Your task to perform on an android device: Open the Expedia app and find a flight from Delhi to Patna  departing on 22nd Aug 2023 and returning on 28th Aug 2023 for 2 Adult passengers in Economy class, then select the flight of Afternoon .
Image 0: 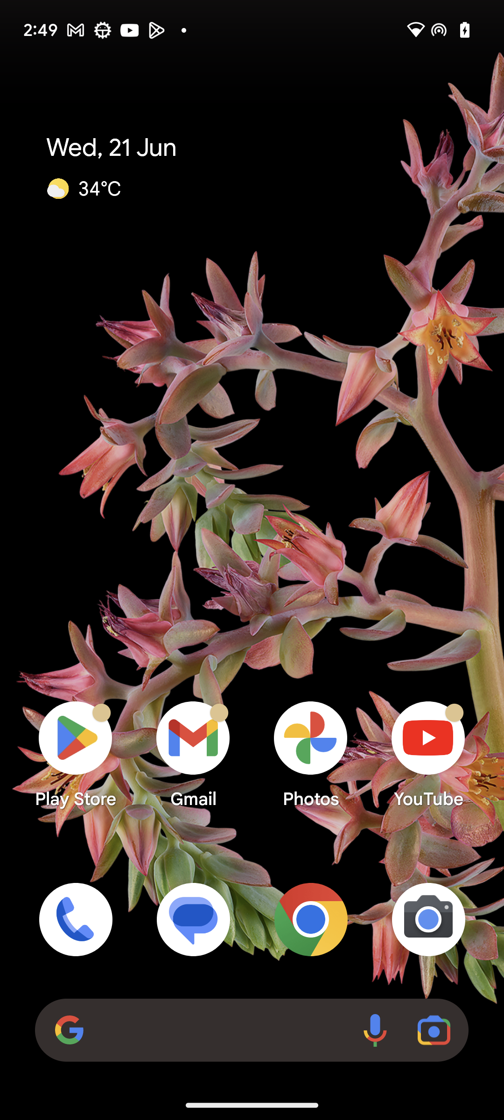
open expedia app
Step 0: scroll down
Image 1: 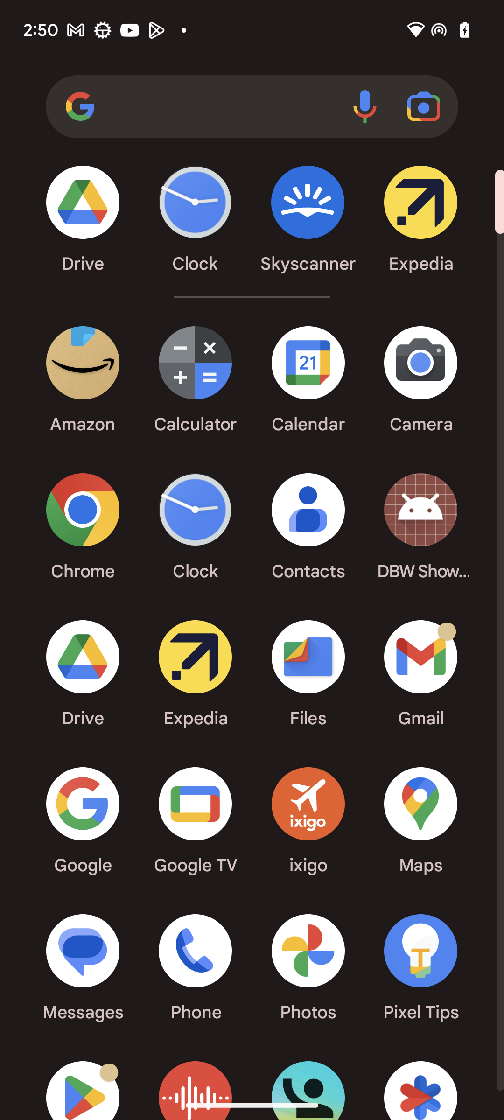
open expedia app
Step 1: click (421, 219)
Image 2: 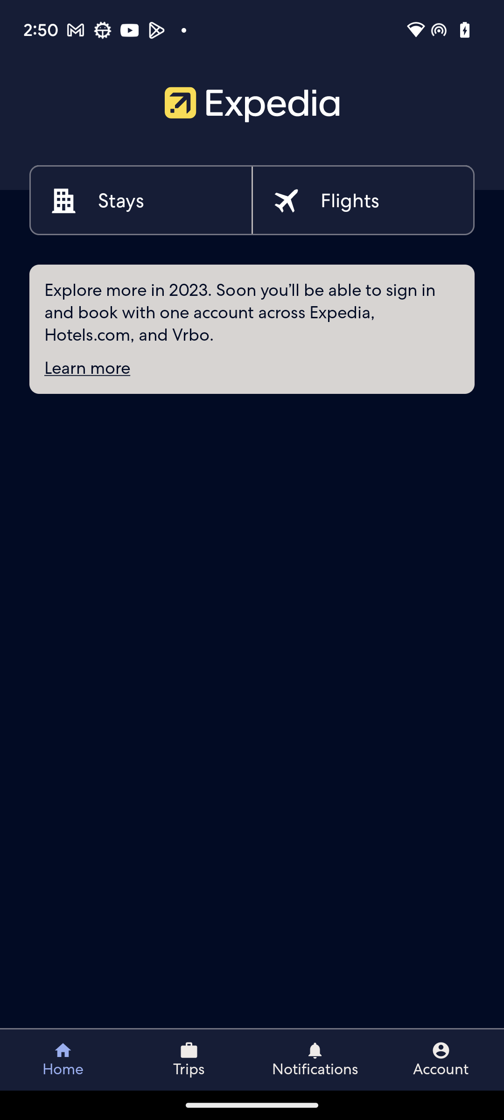
click on the flights icon at the top right corner of the screen 
Step 2: click (350, 201)
Image 3: 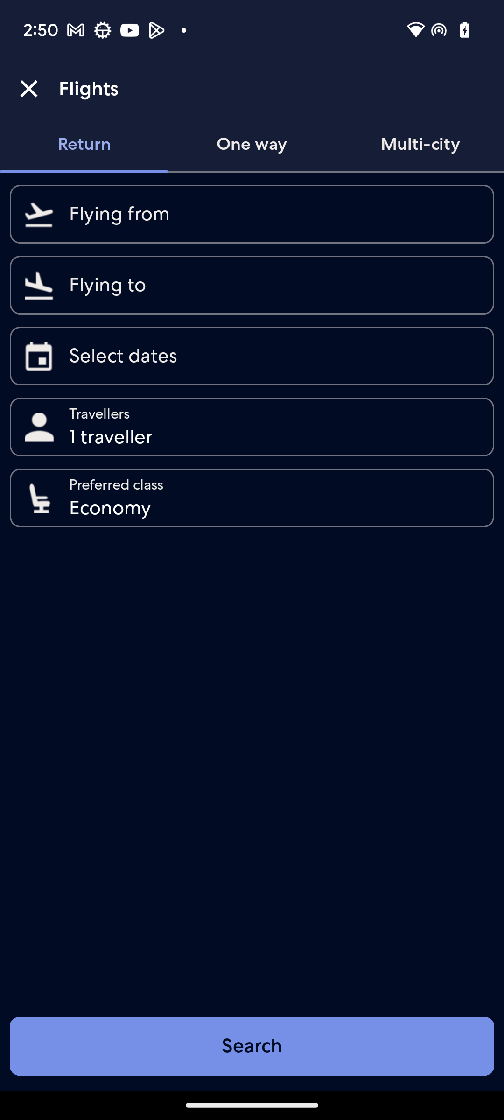
click on the flying from section
Step 3: click (274, 214)
Image 4: 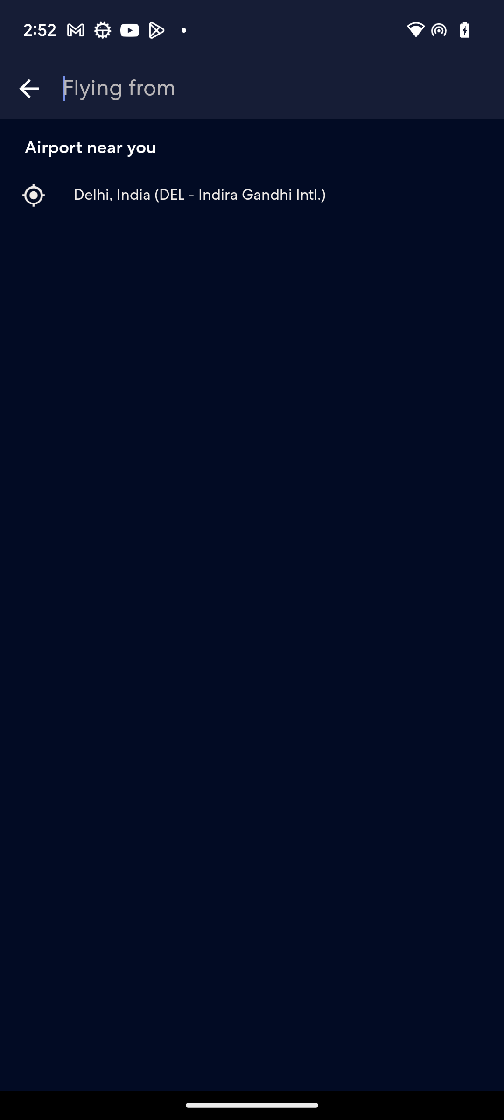
search city delhi
Step 4: type "Delhi"
Image 7: 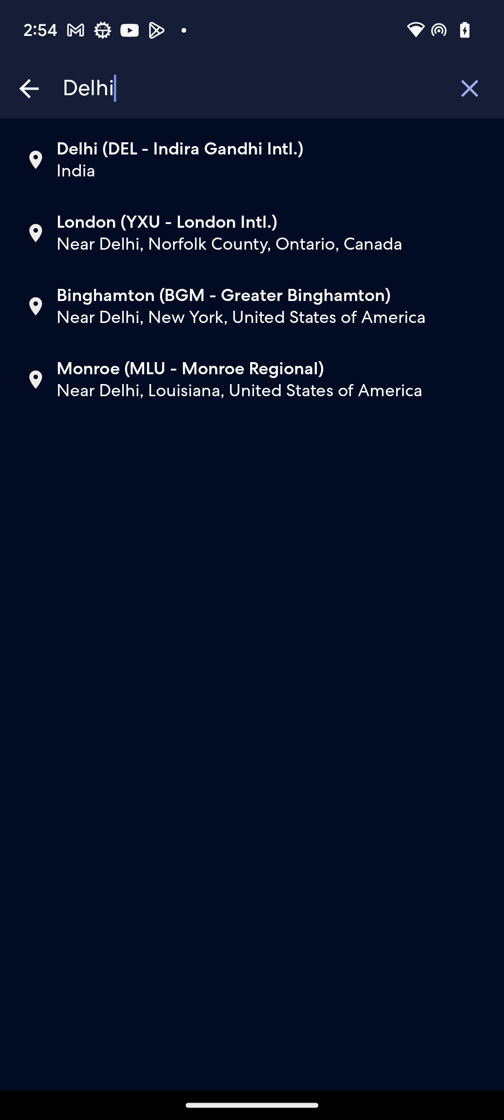
click on the first result
Step 7: click (252, 146)
Image 8: 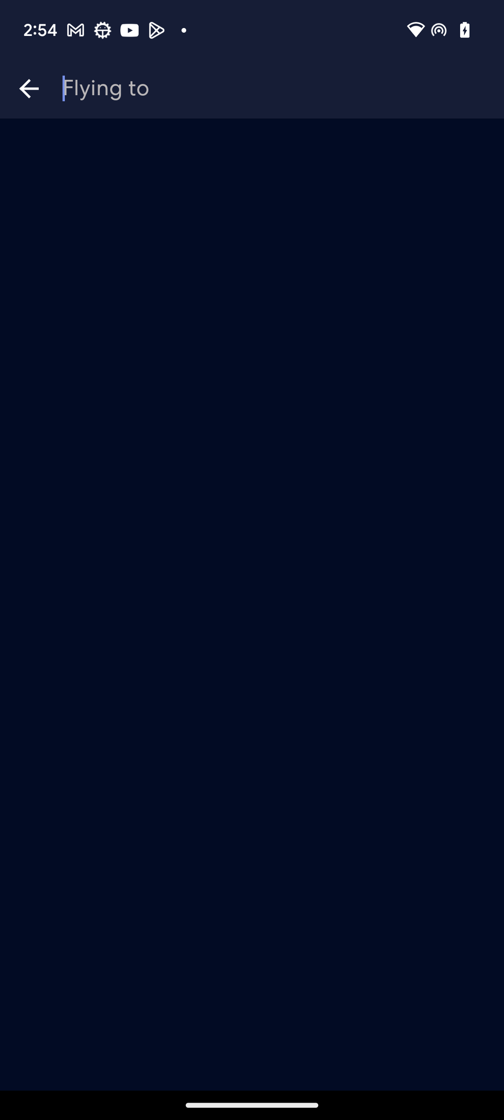
click on the first result
Step 8: click (281, 89)
Image 9: 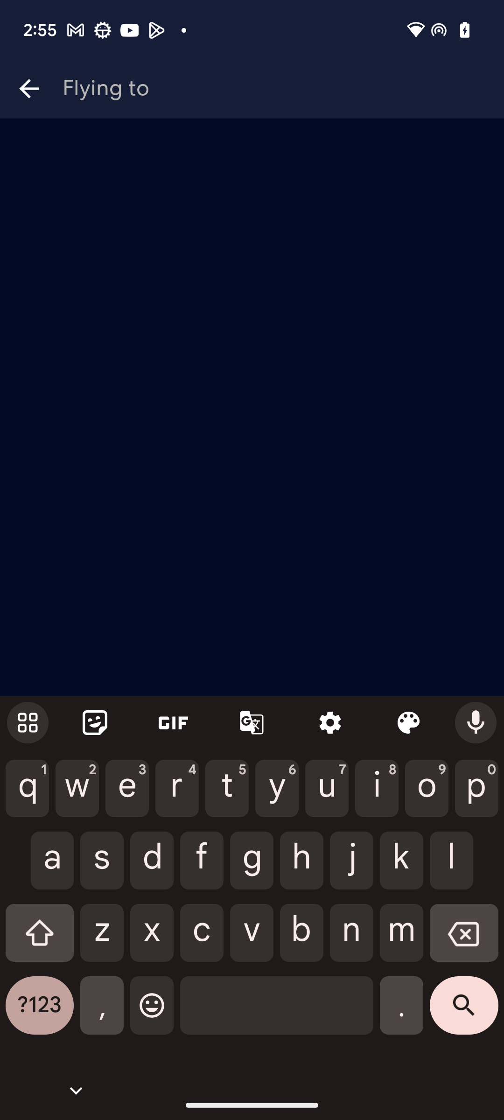
search city patna
Step 9: type "Patna"
Image 10: 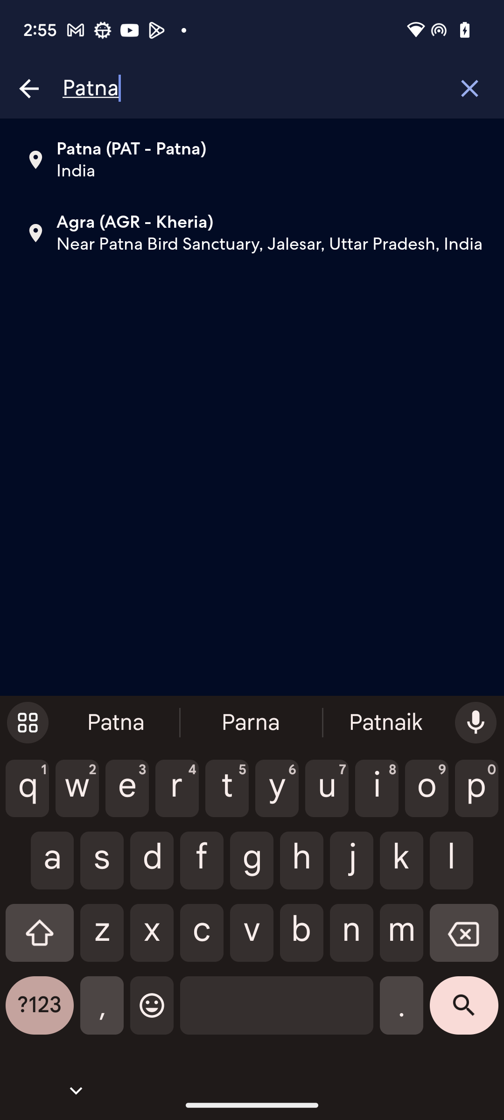
click on the first result
Step 10: click (252, 146)
Image 11: 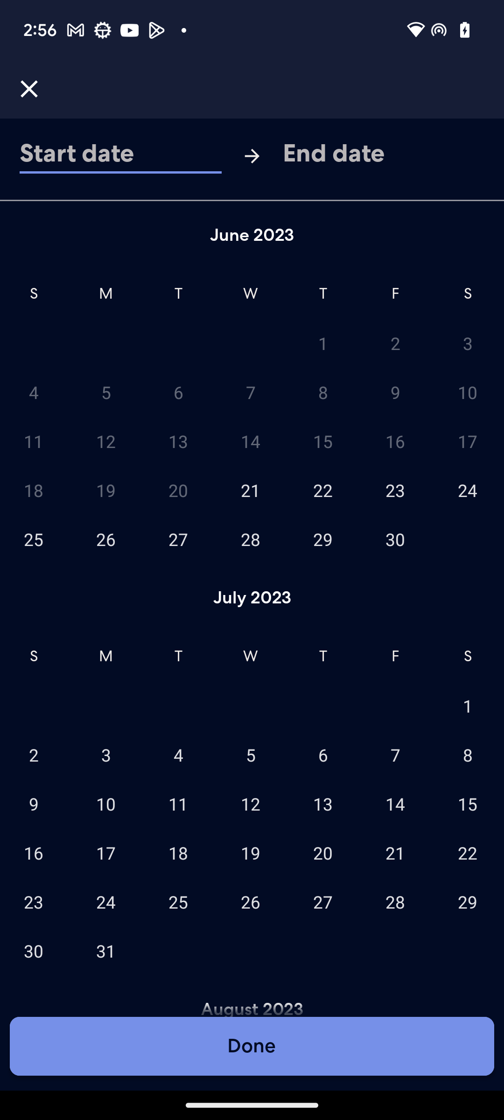
select the start date 22nd august 2023
Step 11: wait
Image 12: 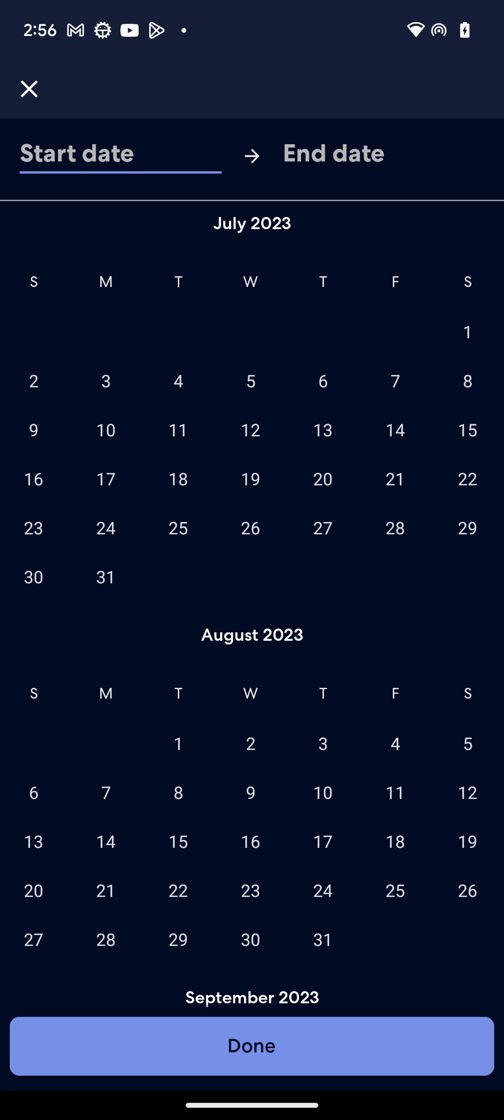
select the start date 22nd august 2023
Step 12: click (178, 890)
Image 13: 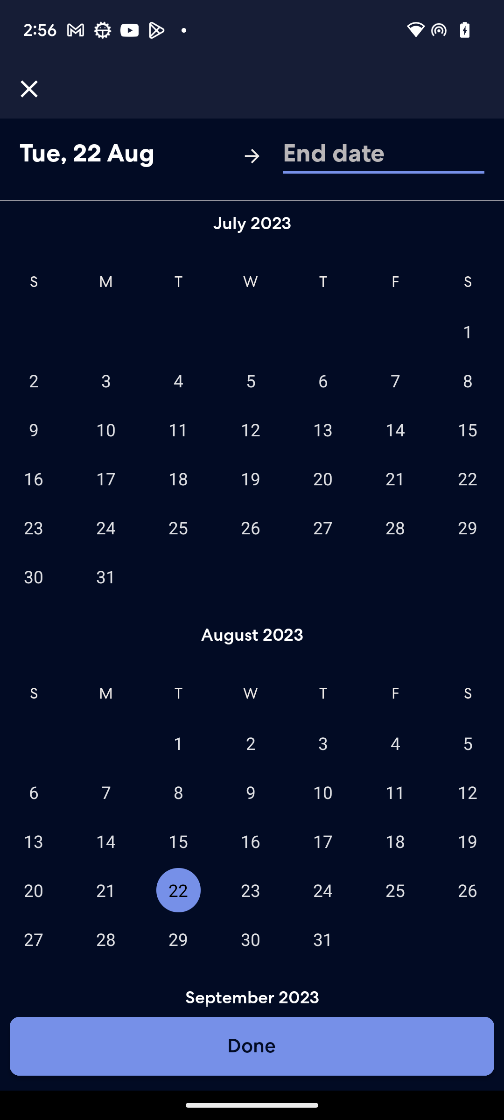
select the end date 28th august 2023
Step 13: click (106, 939)
Image 14: 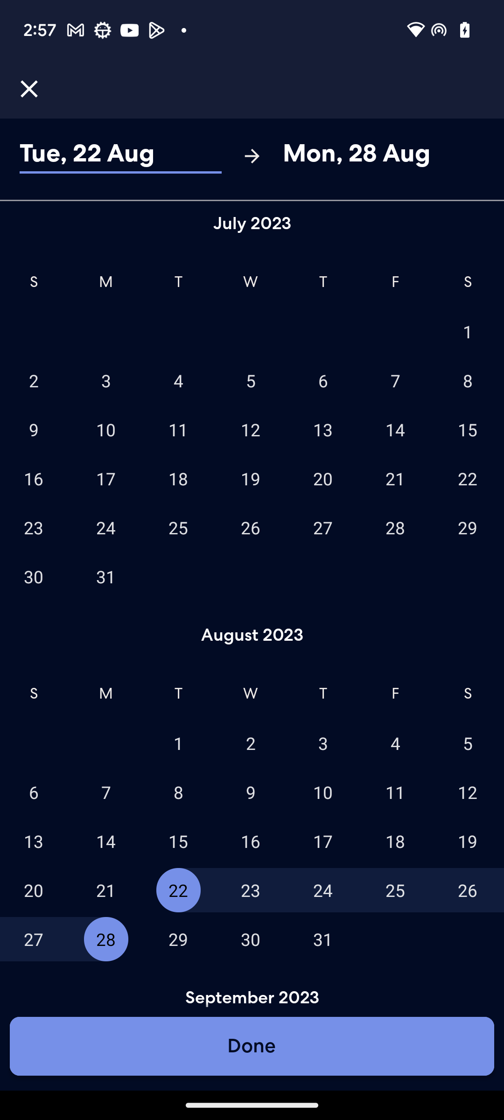
click on the done button at the bottom of the screen
Step 14: click (251, 1057)
Image 15: 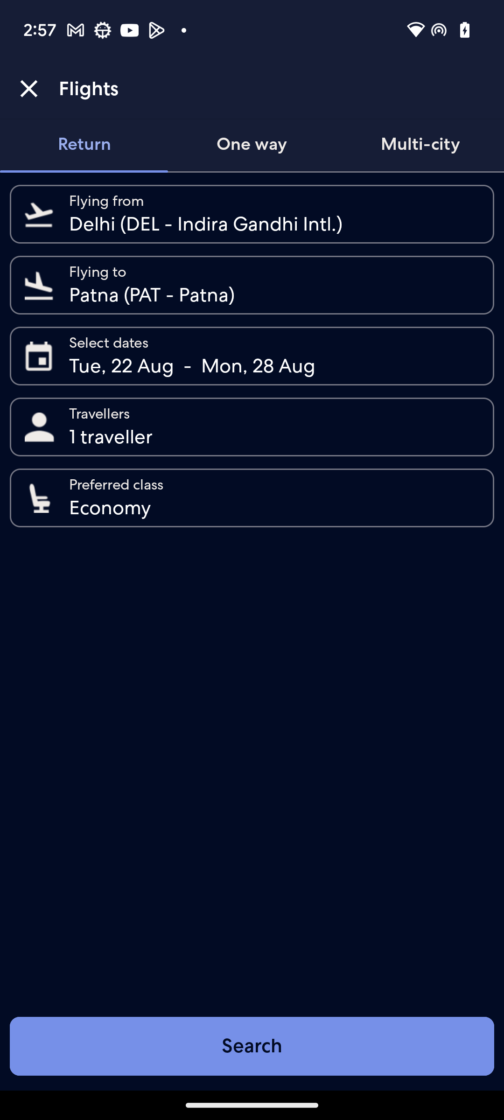
go to the traveller section
Step 15: click (274, 427)
Image 16: 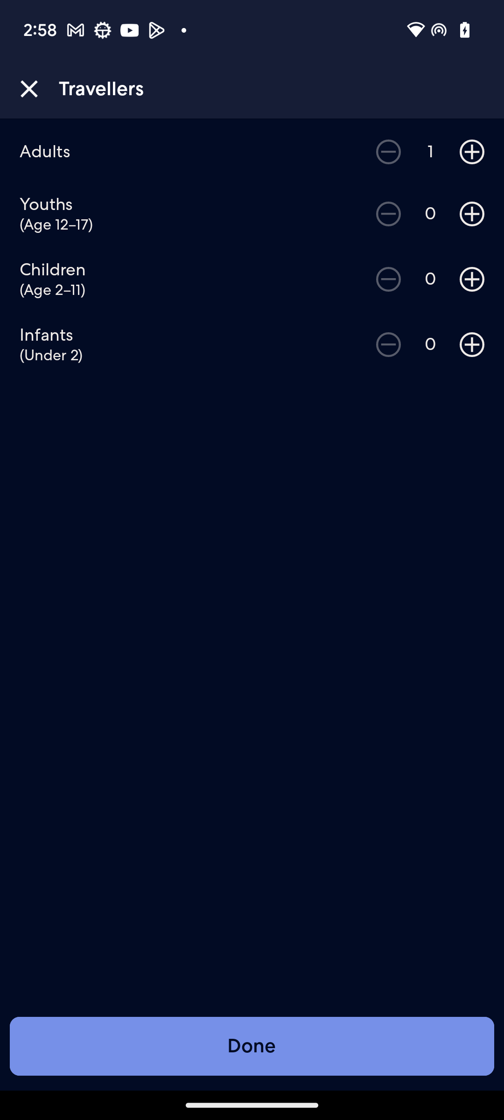
add one more passenger in adult 
Step 16: click (472, 152)
Image 17: 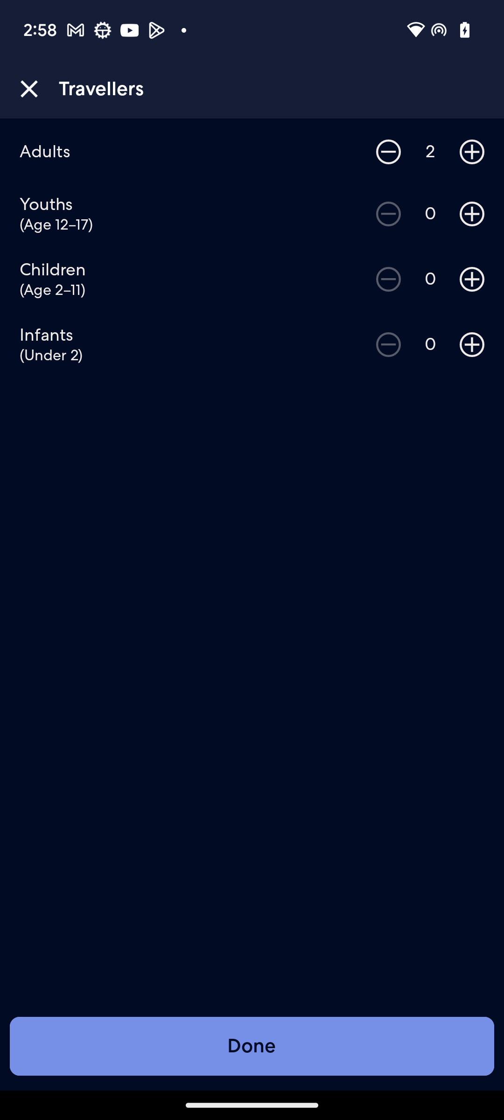
click on the done button 
Step 17: click (252, 1046)
Image 18: 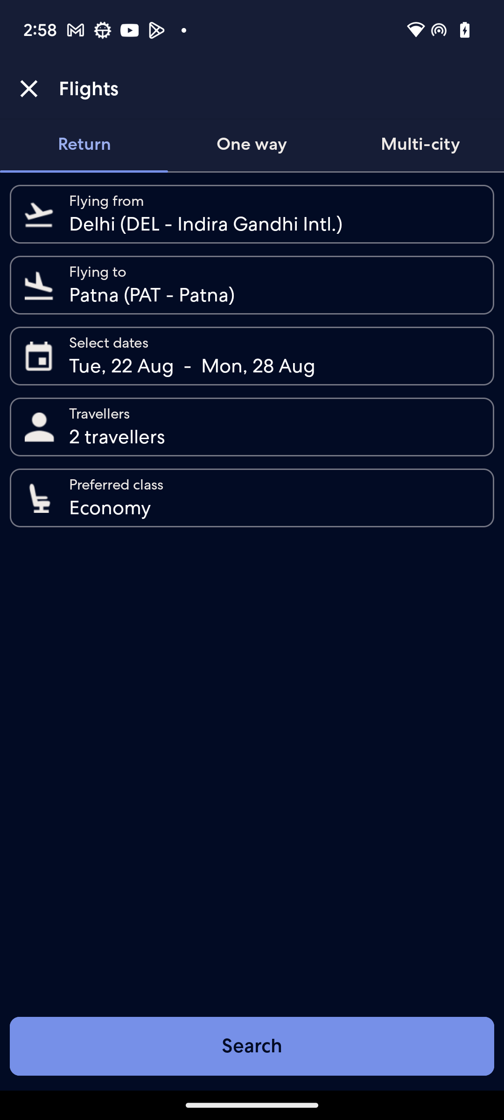
click on the search button
Step 18: click (252, 1046)
Image 19: 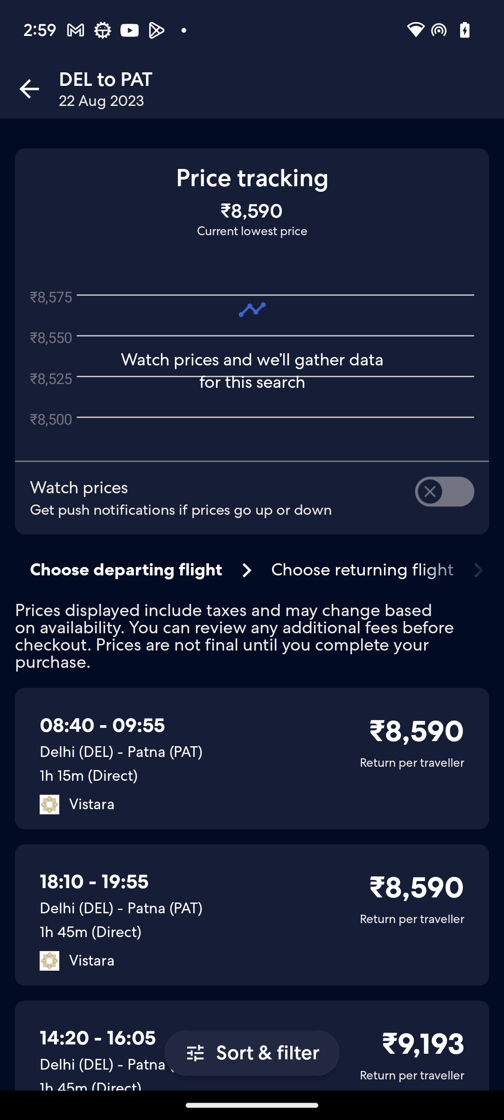
go to the third result 
Step 19: click (268, 1053)
Image 20: 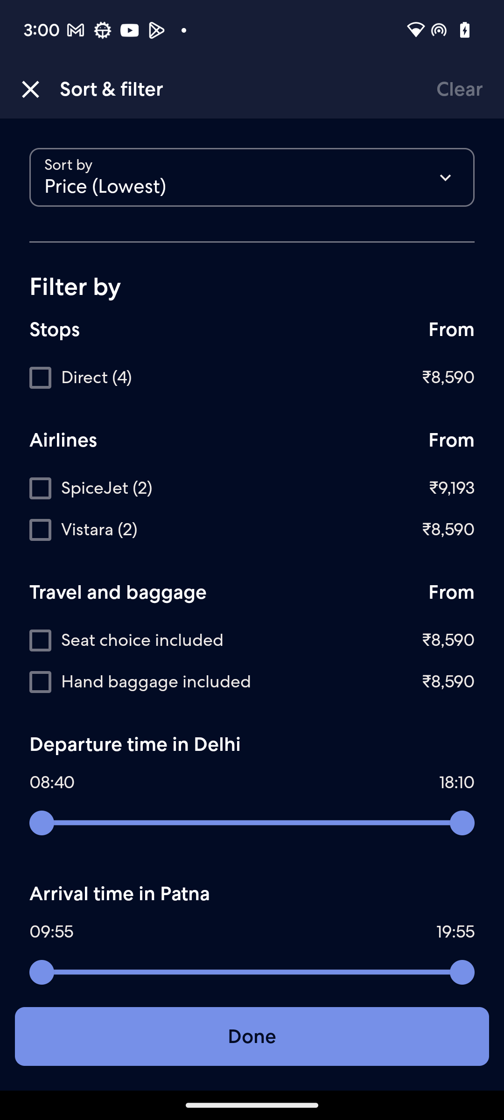
go to the third result 
Step 20: wait